Your task to perform on an android device: Look for the locks on the Shopsy app so I can utilize them at home.
Image 0: 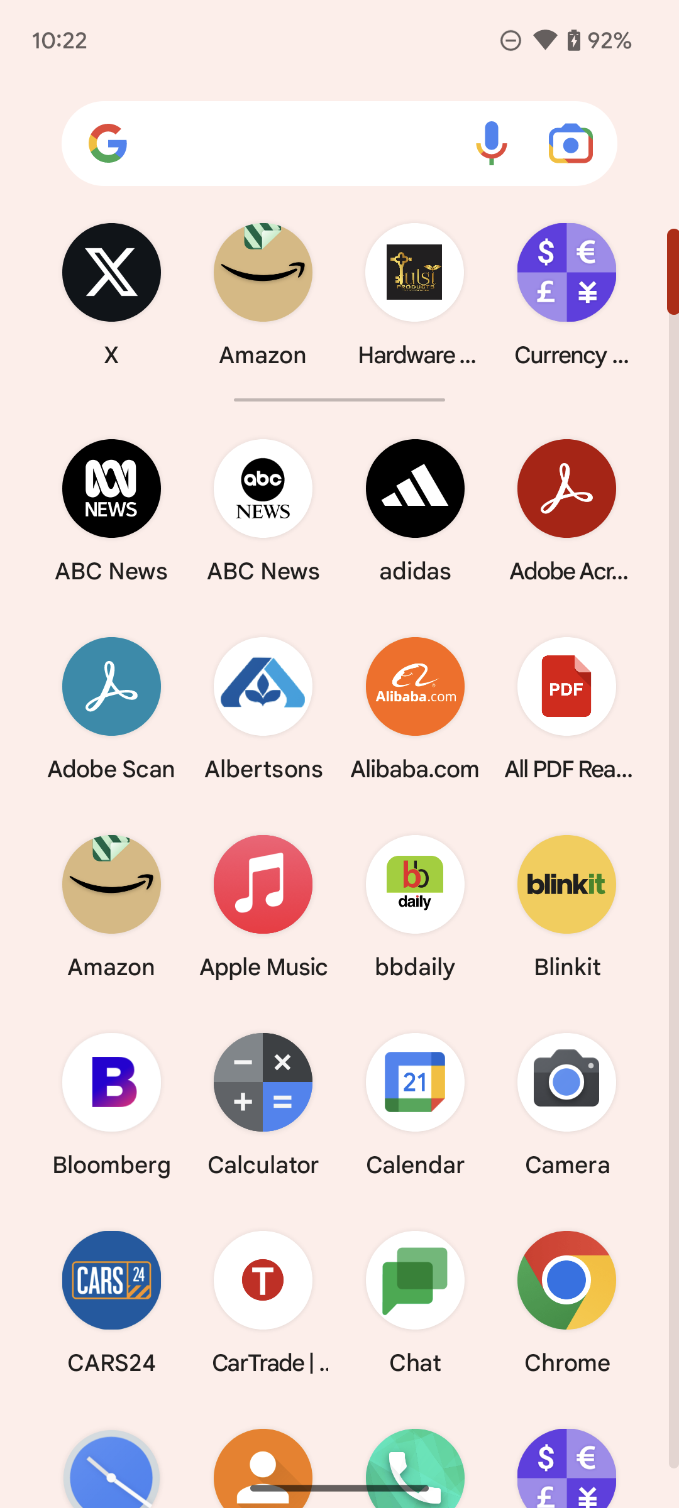
Open Shopsy app.
Step 0: open app "Shopsy"
Image 1: 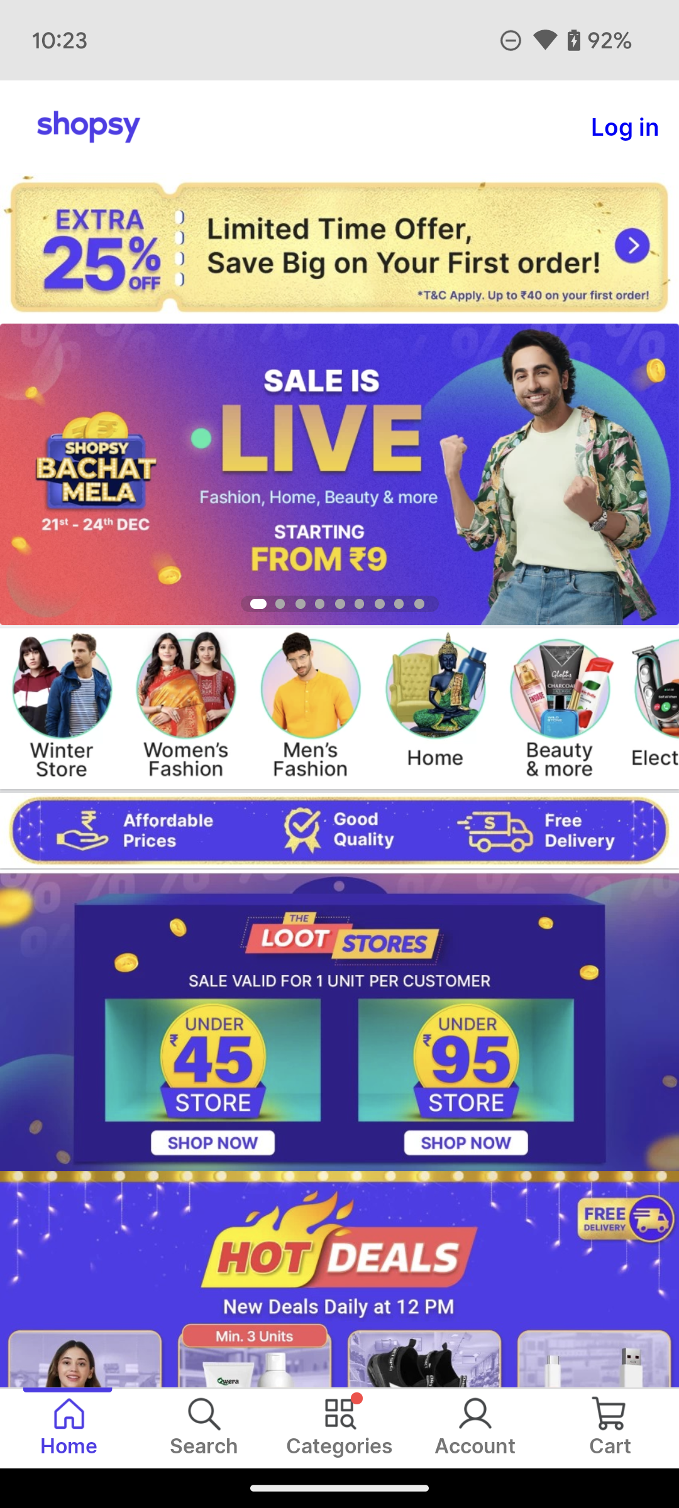
Click on the search icon on the screen.
Step 1: click (204, 1428)
Image 2: 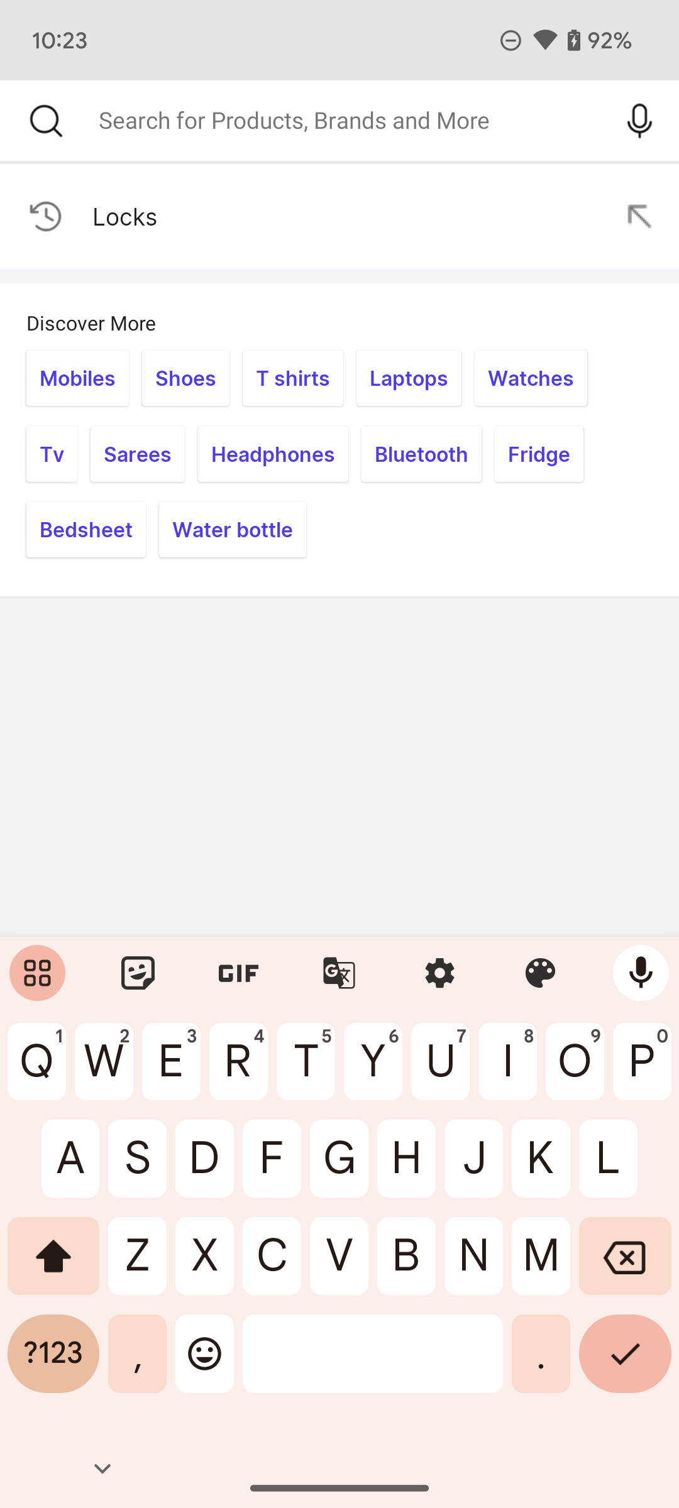
Click on the locks option on the screen.
Step 2: click (316, 216)